Your task to perform on an android device: Bosch is a well-known brand, so I'd like to select it more carefully. Use the Flipkart app to locate drill machines that have the Bosch brand filter applied.
Image 0: 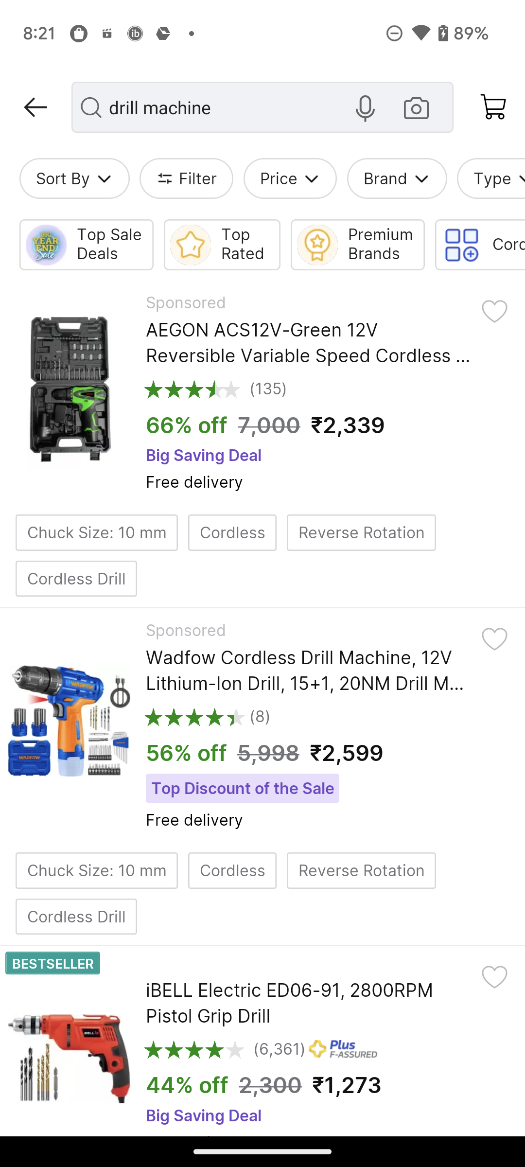
Click on the Filter option at the top of screen
Step 0: click (176, 179)
Image 1: 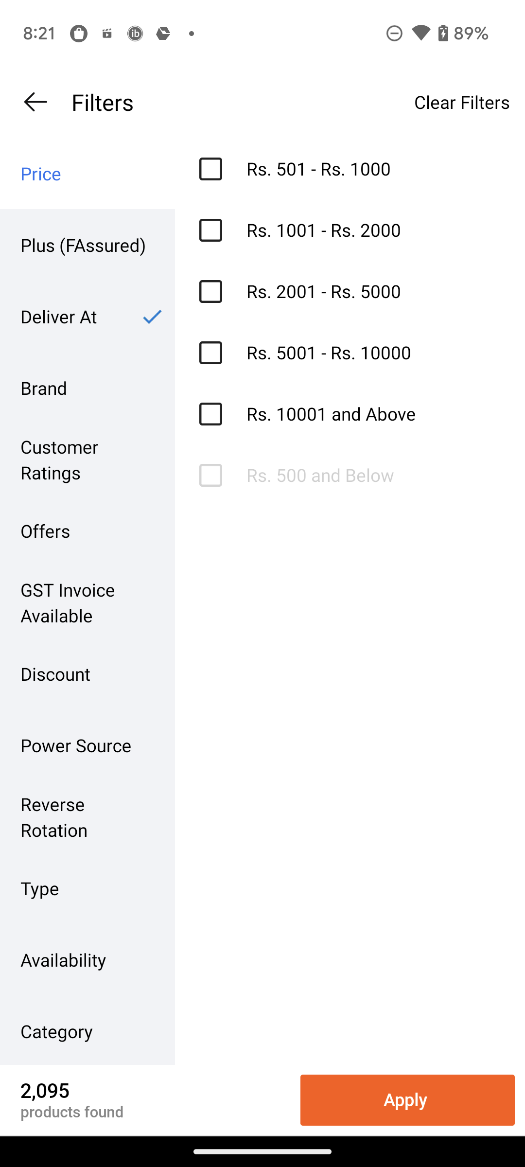
Click on the Brand 
Step 1: click (87, 388)
Image 2: 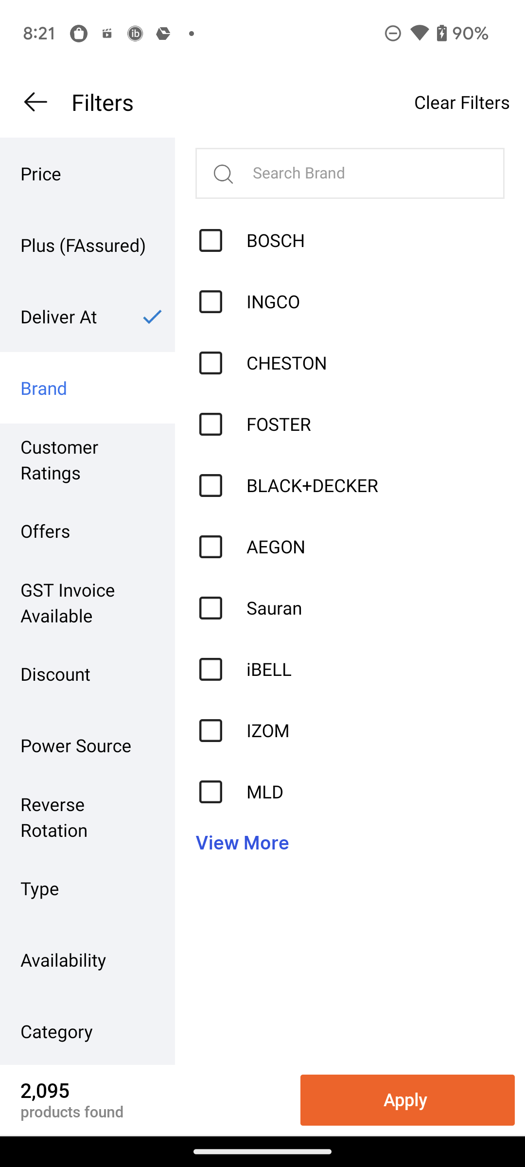
Click on the check box of BOSCH 
Step 2: click (209, 240)
Image 3: 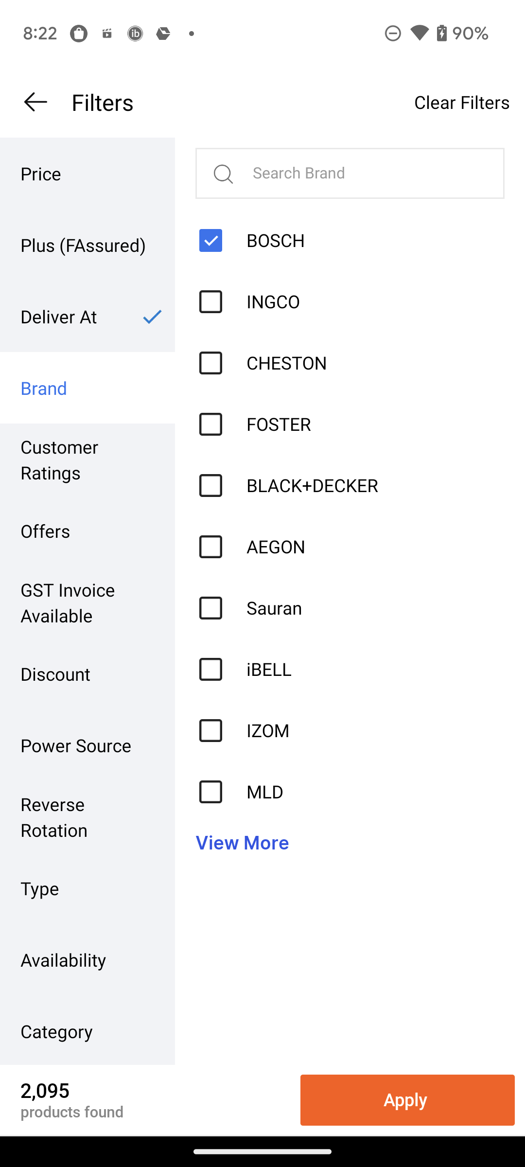
Click on the Apply button at the bottom right corner of the screen
Step 3: click (407, 1100)